Your task to perform on an android device: For my child Play the video of addition and subtraction basics to find the place value of numbers in mathematics on the Khan Academy app.
Image 0: 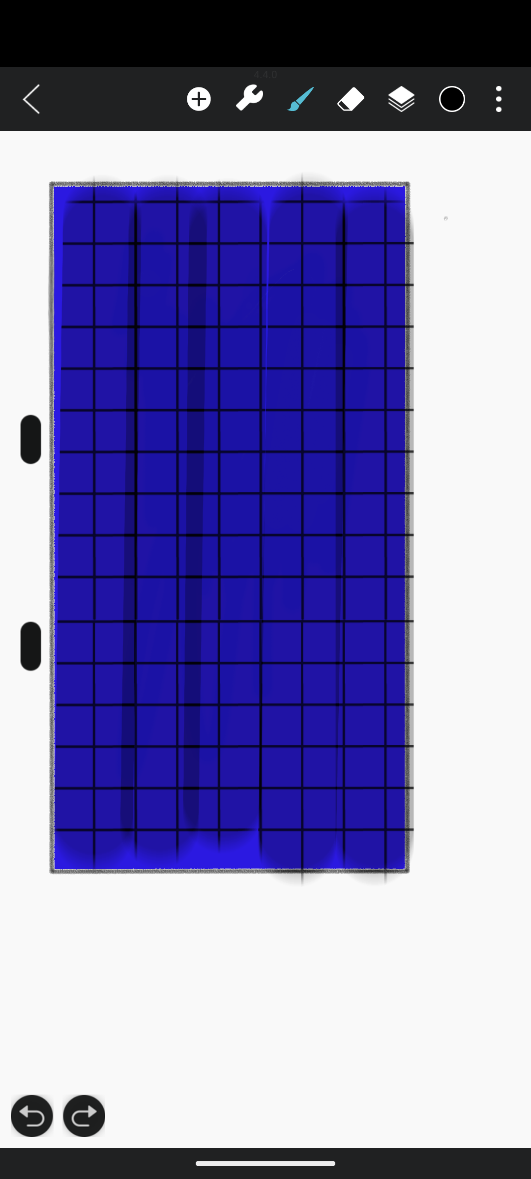
Open the Khan Academy app.
Step 0: open app "Khan Academy"
Image 1: 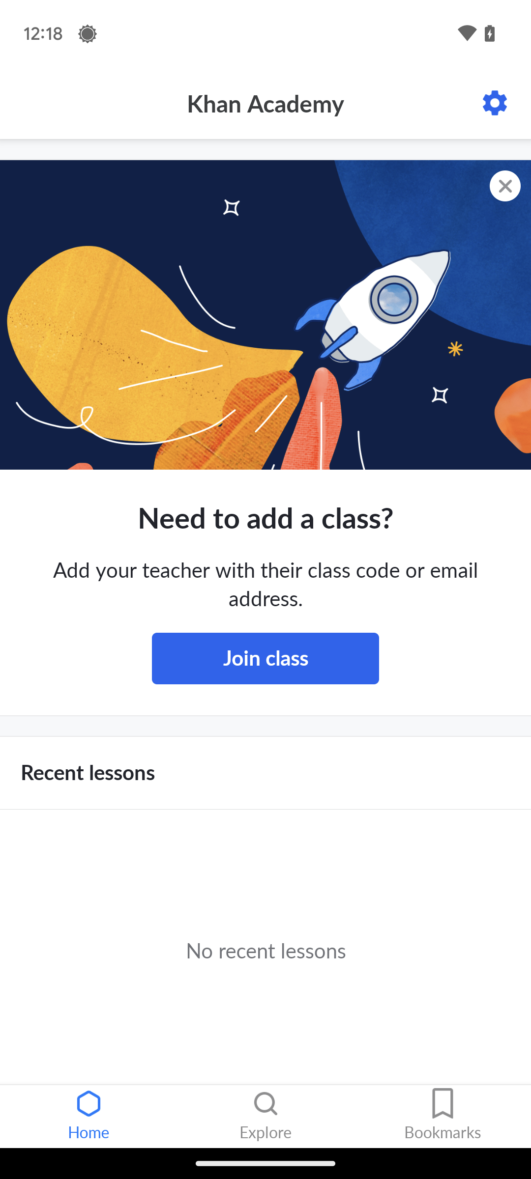
Click on the Explore icon at the bottom of the screen.
Step 1: click (265, 1103)
Image 3: 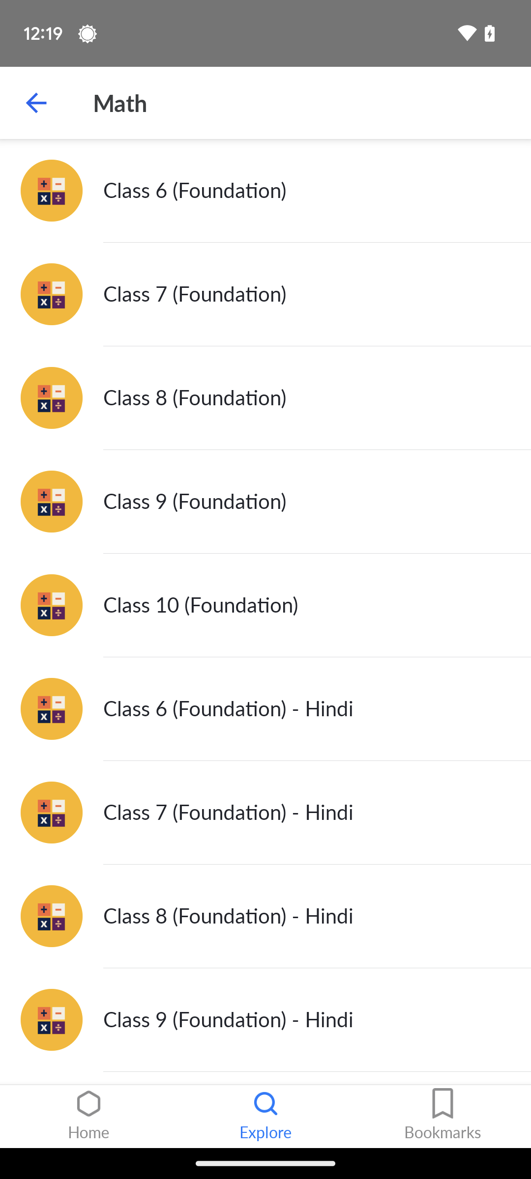
Click on the Class 6 (Foundation).
Step 3: click (296, 191)
Image 4: 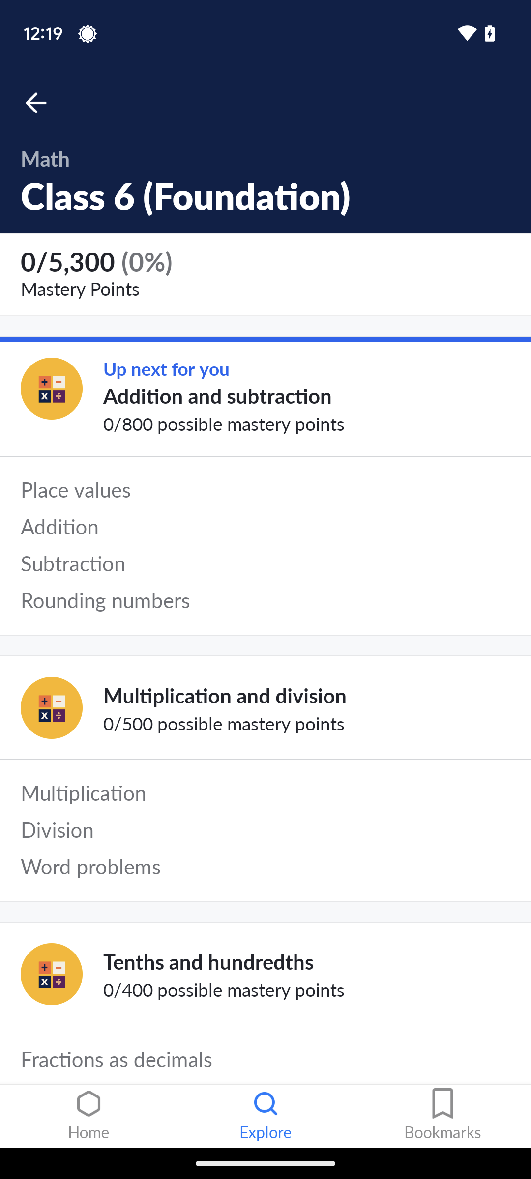
Click on the addition and subtraction.
Step 4: click (296, 396)
Image 5: 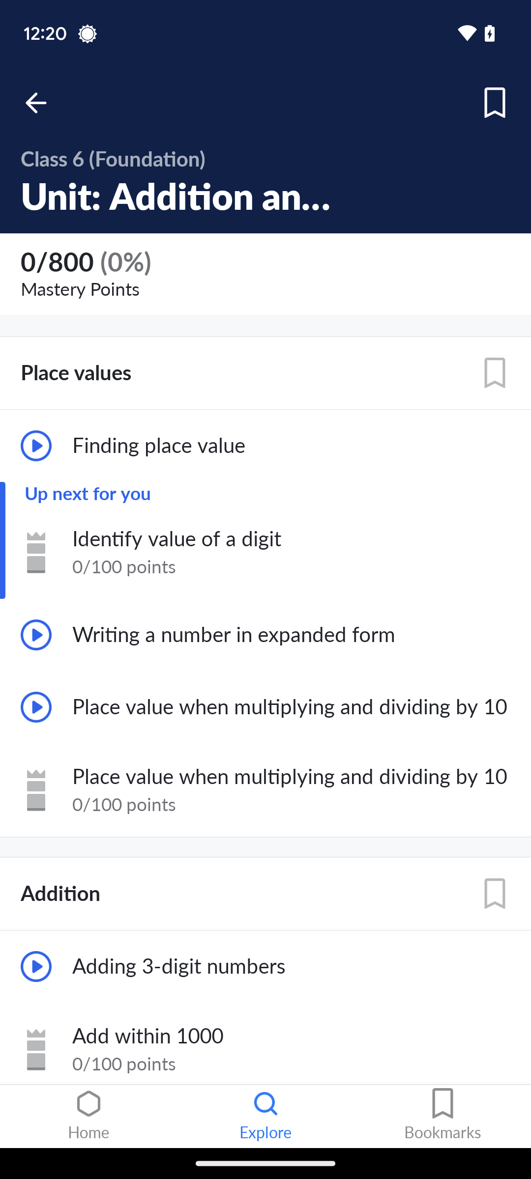
Click on the first video finding place value.
Step 5: click (291, 446)
Image 6: 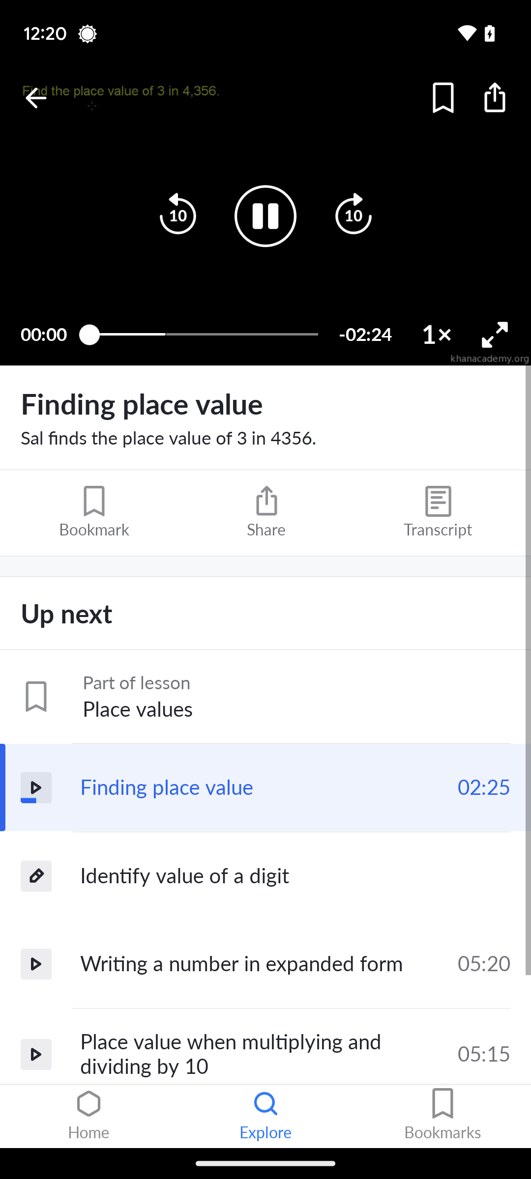
Click on the first video finding place value.
Step 6: wait